Your task to perform on an android device: Open the Zoho meet app and Schedule a meet for 22nd July at 1:30 PM to 2:00 PM with topic name as Fundoo friday.
Image 0: 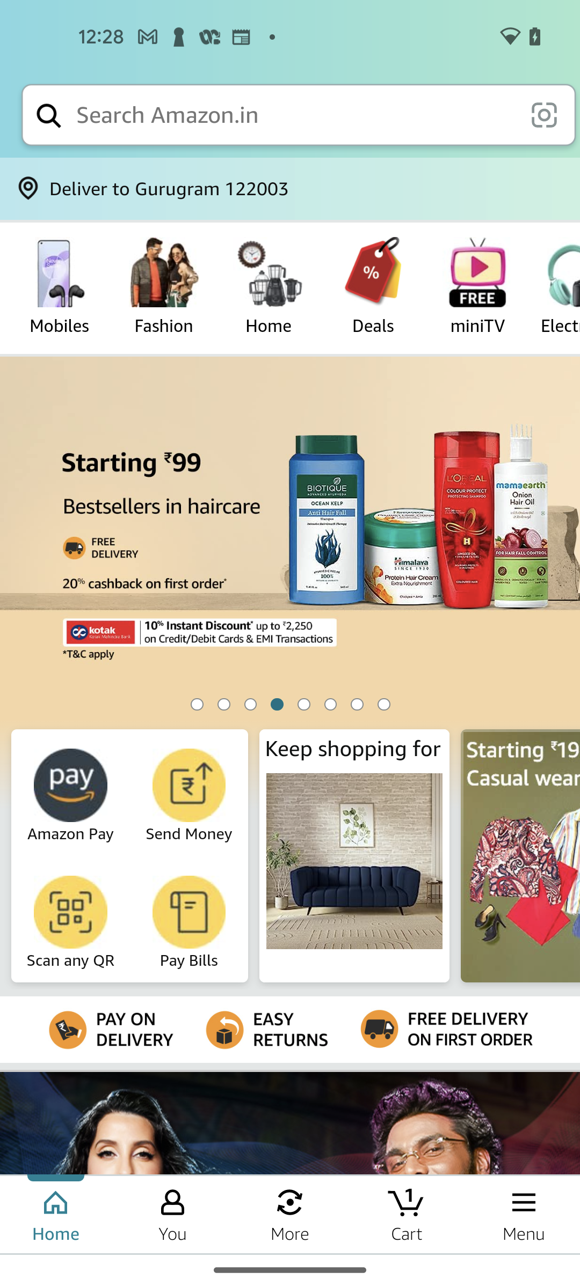
Open the Zoho meet app
Step 0: open app "Zoho Meeting"
Image 1: 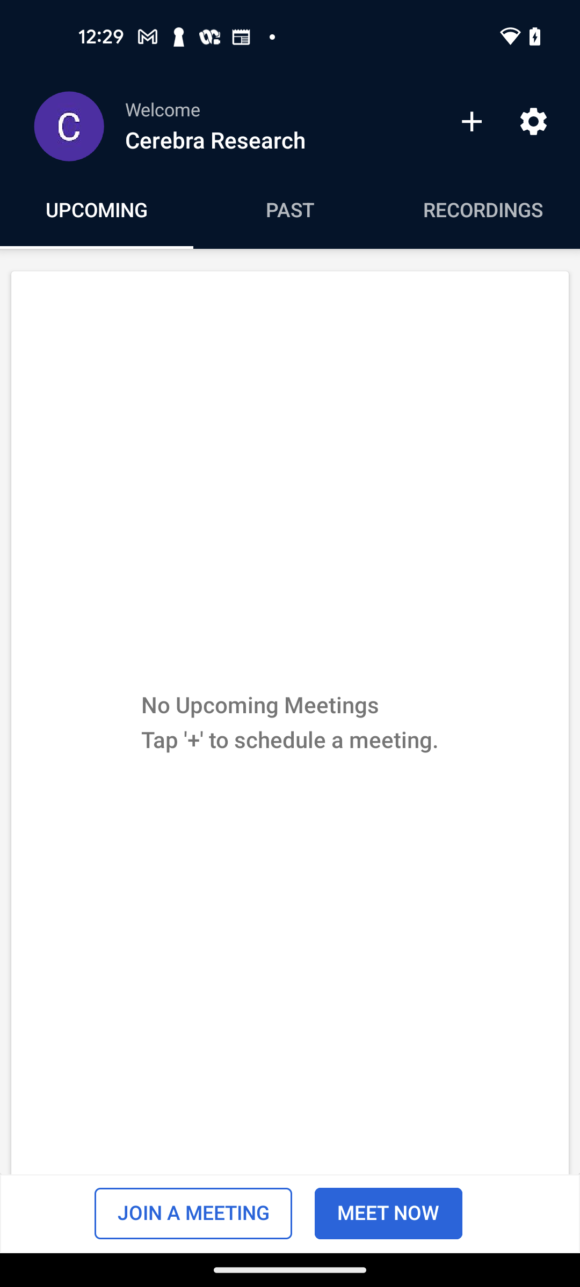
Click on the plus icon at the top of the screen 
Step 1: click (469, 129)
Image 3: 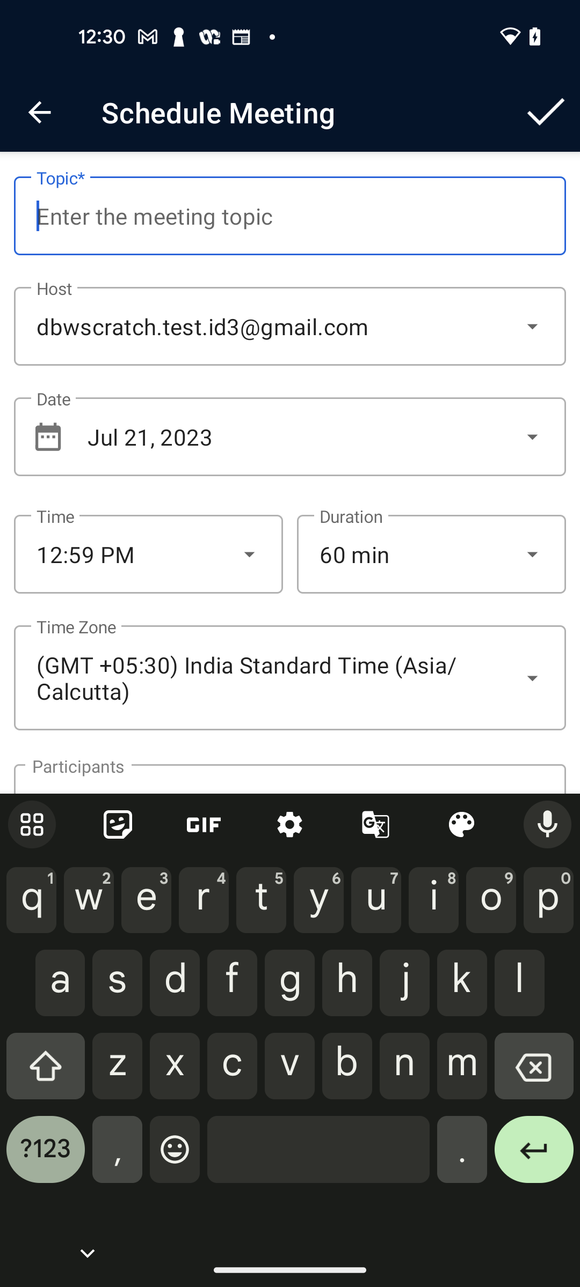
Add the title Fundoo friday
Step 3: type "Fundoo friday"
Image 4: 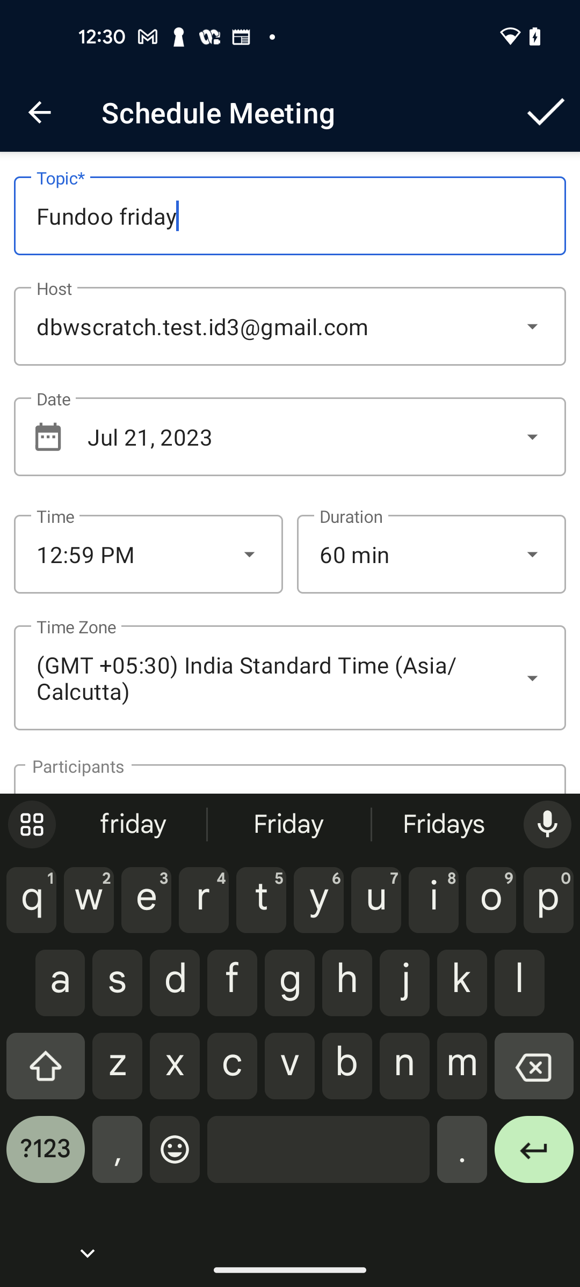
Go to the date section
Step 4: click (289, 437)
Image 5: 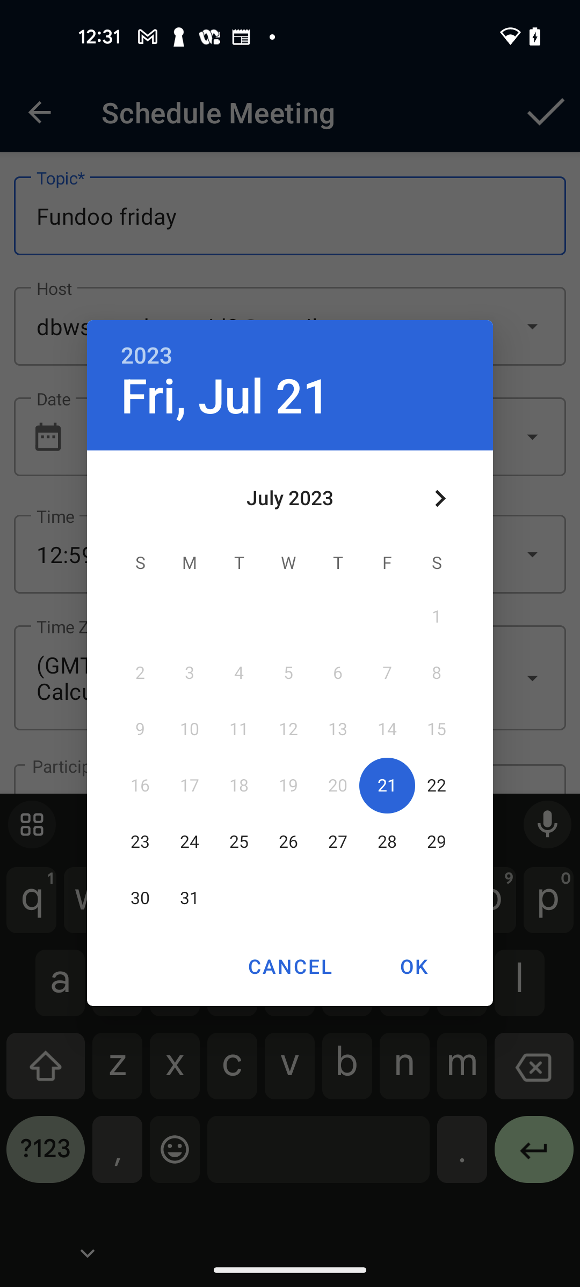
Set the date to 22 July
Step 5: click (437, 786)
Image 6: 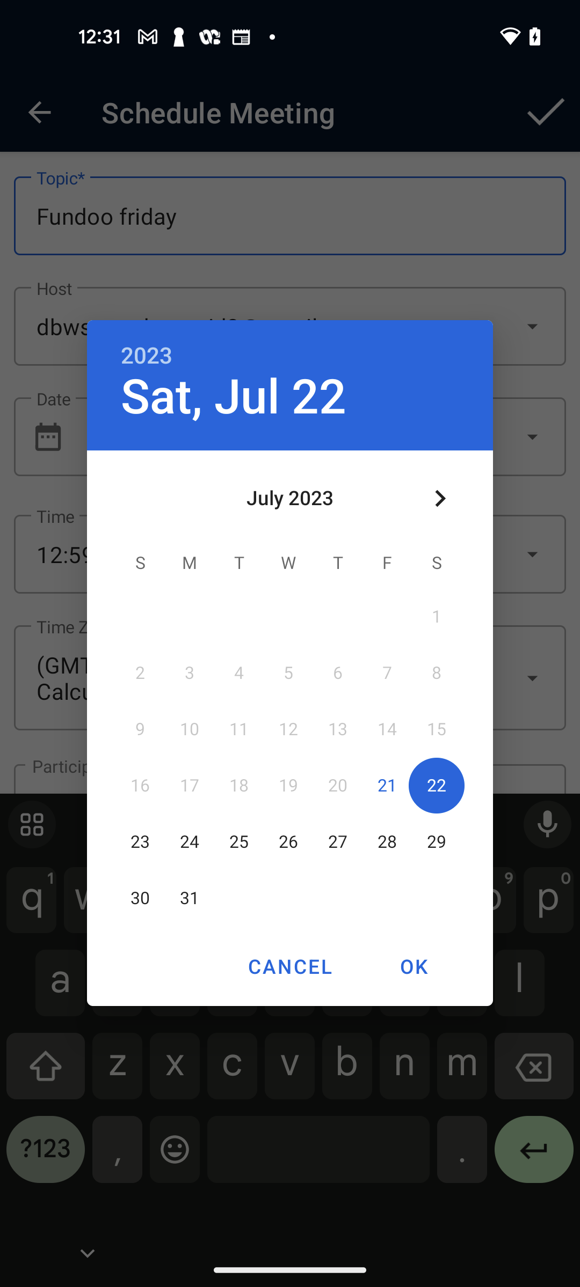
Click on the OK button
Step 6: click (414, 966)
Image 7: 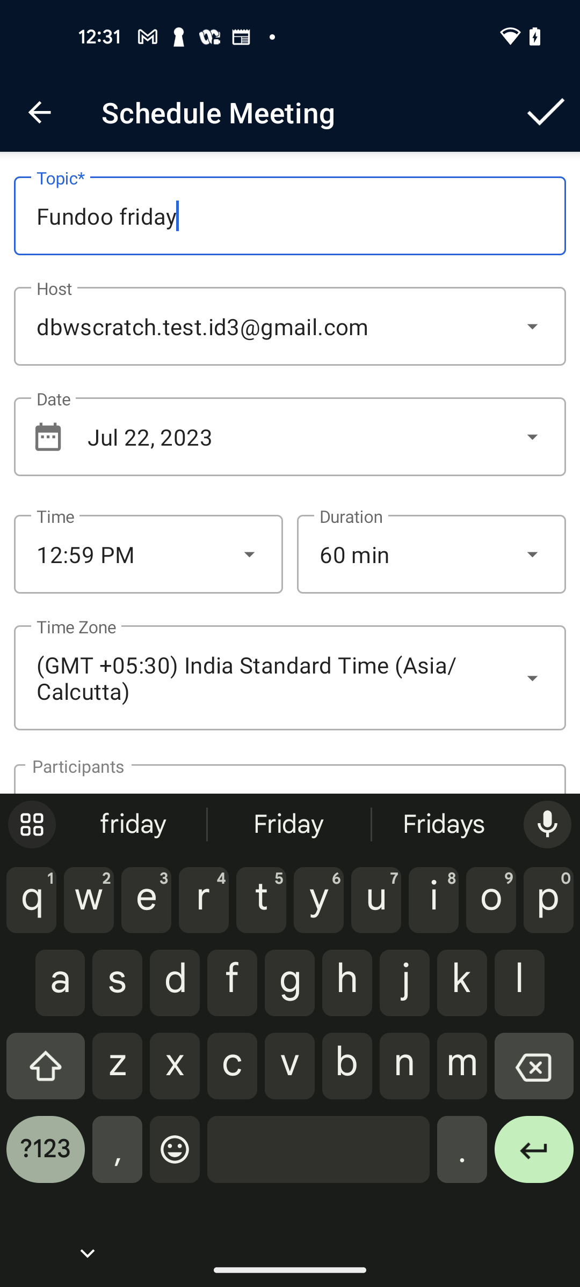
Go to the time section
Step 7: click (148, 554)
Image 8: 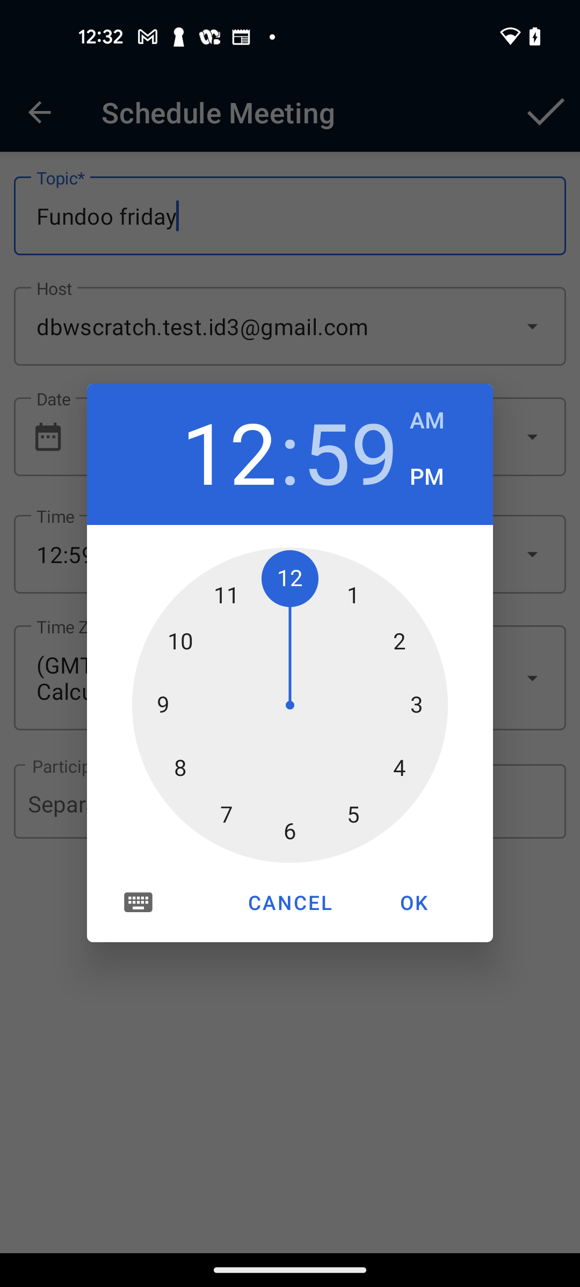
Set the hours to 1
Step 8: click (353, 599)
Image 9: 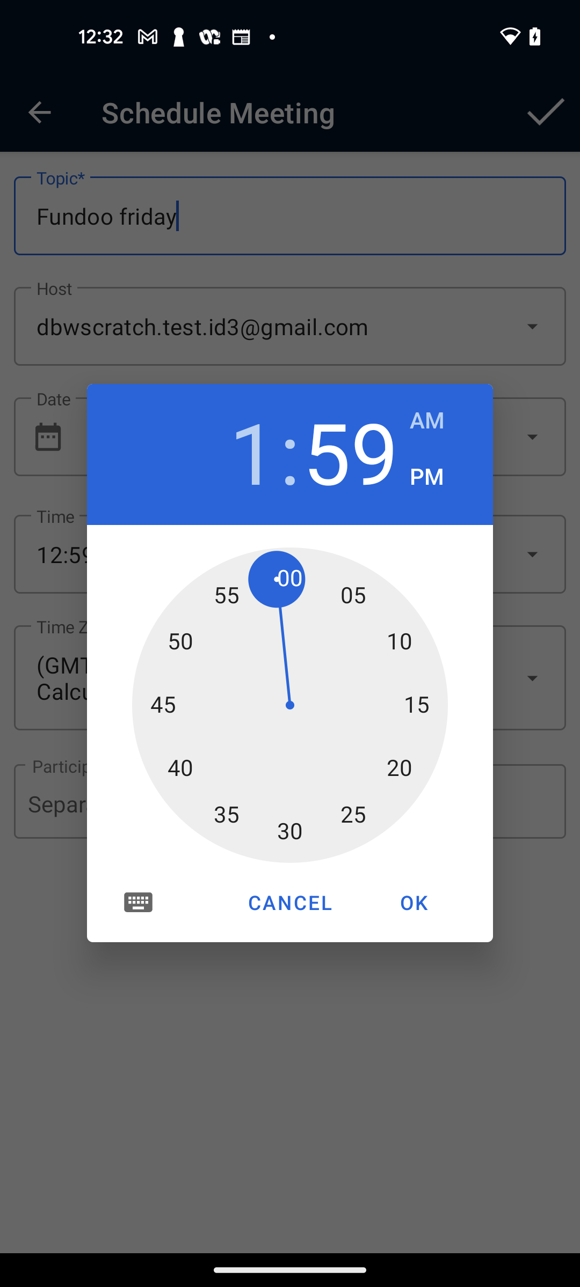
Set the minutes to 30
Step 9: click (289, 832)
Image 10: 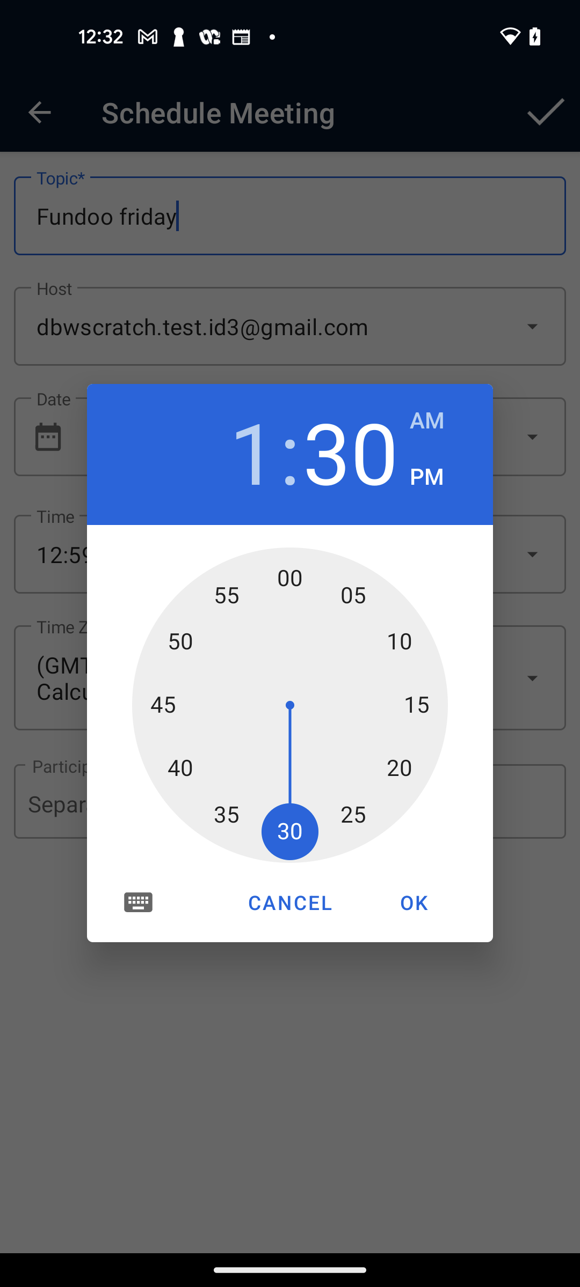
Set the time to PM 
Step 10: click (440, 477)
Image 11: 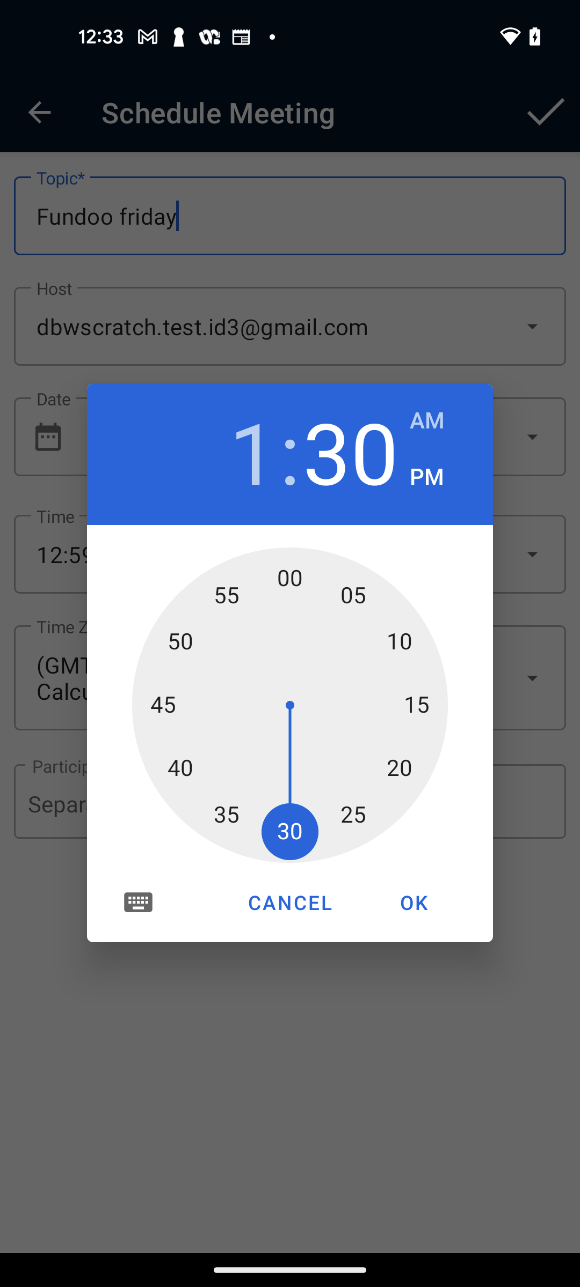
Click on the OK button
Step 11: click (414, 903)
Image 12: 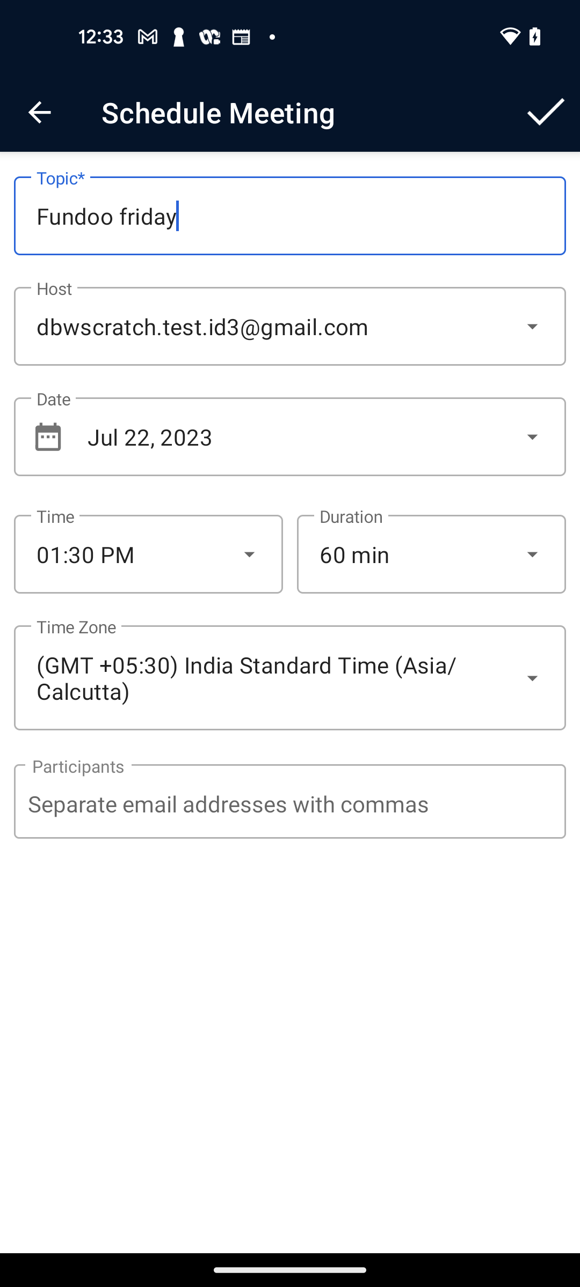
Go to the Duration section
Step 12: click (532, 554)
Image 13: 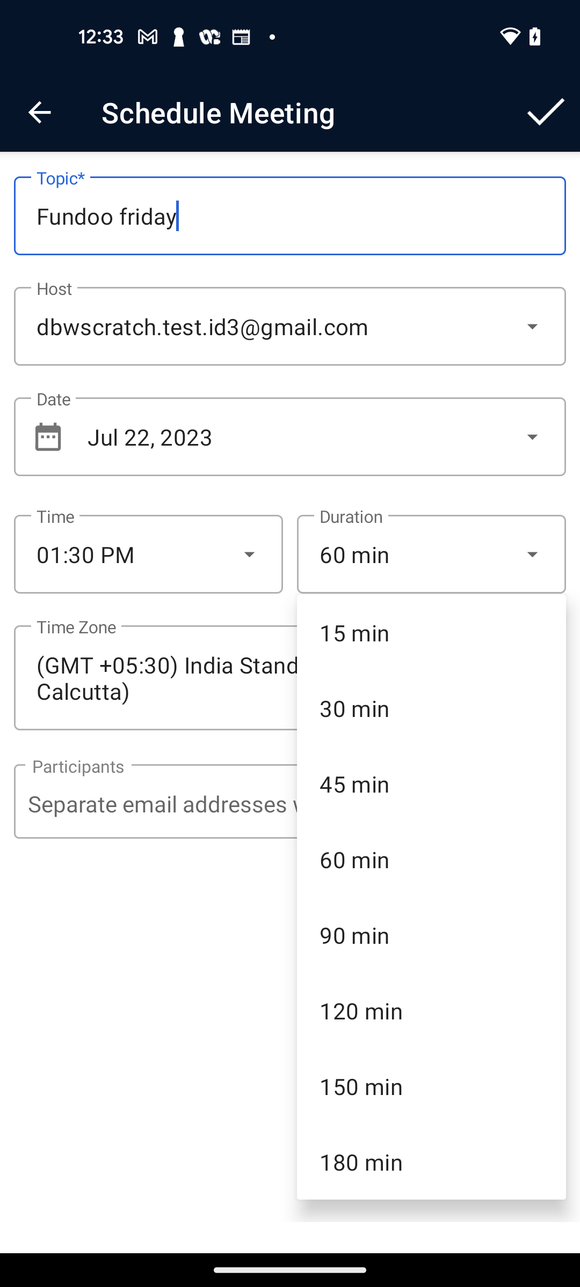
Choose the 30 minutes option
Step 13: click (431, 708)
Image 14: 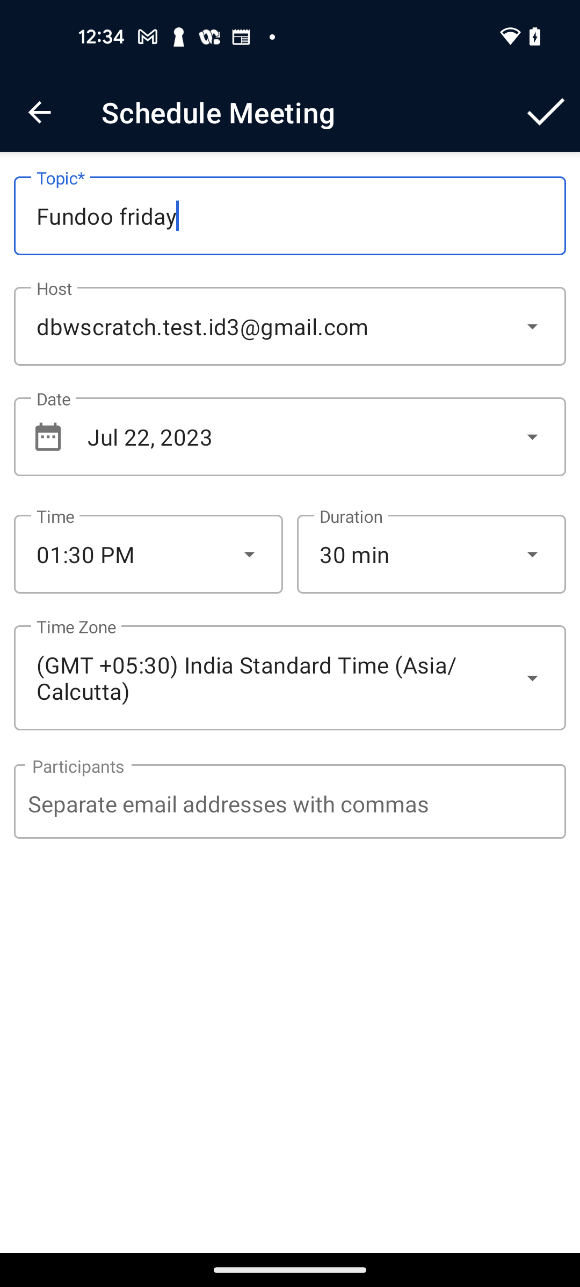
Click on the tick icon at the top right corner
Step 14: click (546, 112)
Image 15: 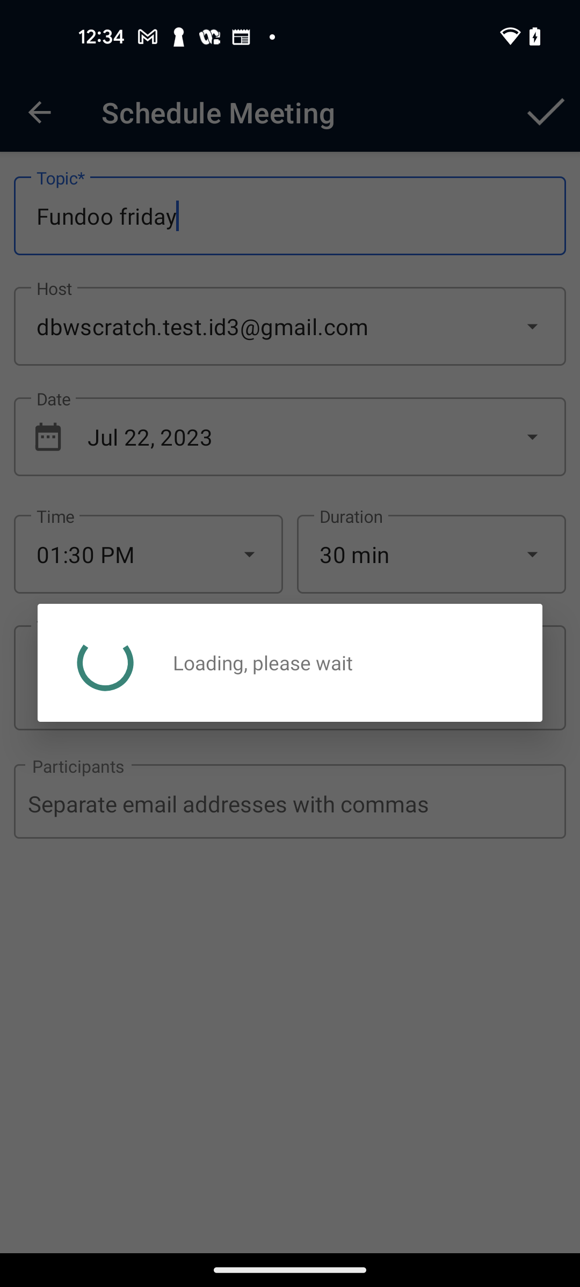
Click on the tick icon at the top right corner
Step 15: wait